Your task to perform on an android device: I want to look for a flight from Newark to Rotterdam for my Dad on 8th of January on the Goibibo app, as he wants to see my wife, son and mom who all lives with me in Gouda city.
Image 1: 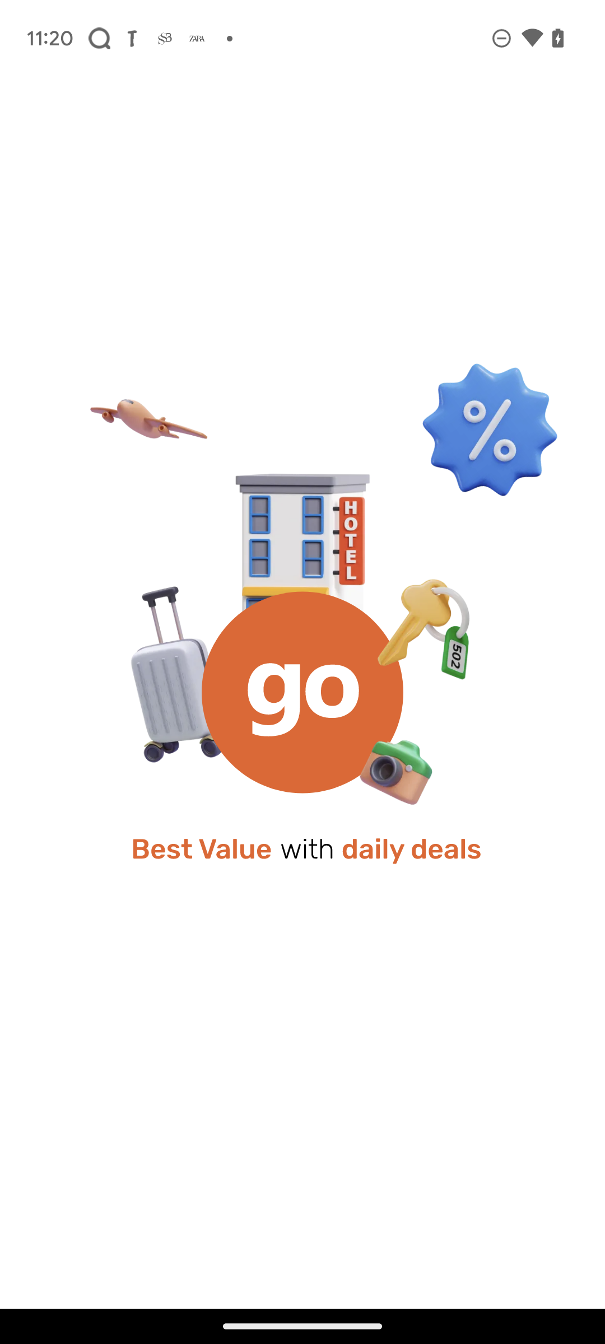
Open the Goibibo app.
Step 1: wait
Image 2: 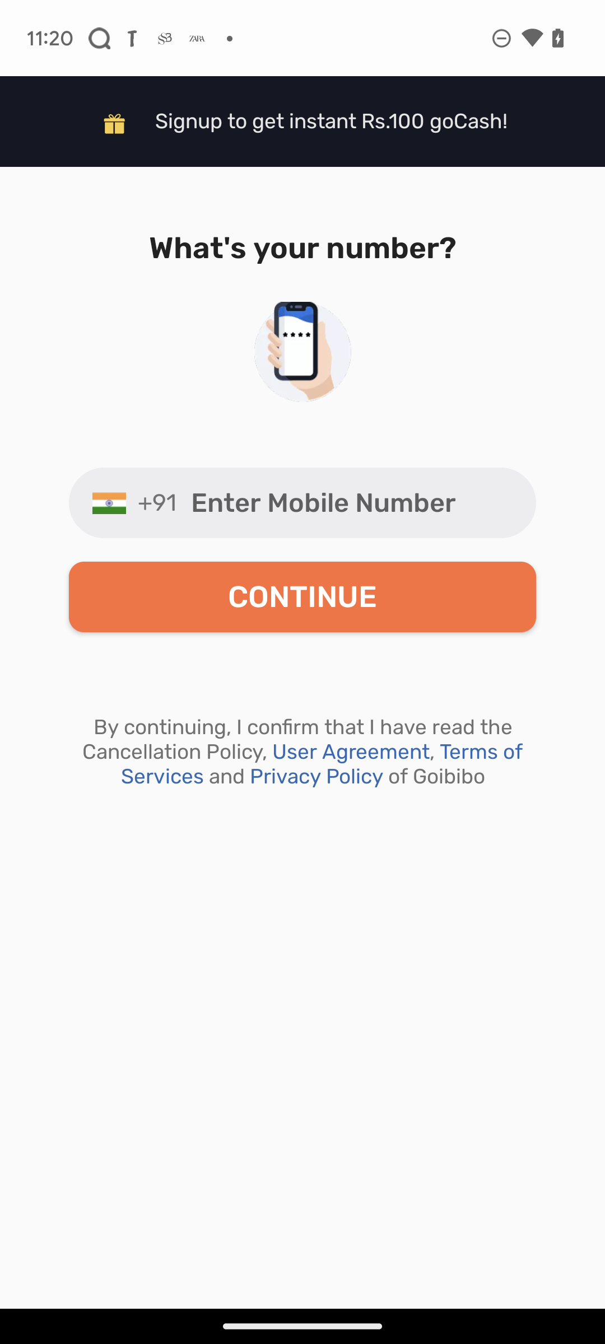
Open the Goibibo app.
Step 2: wait
Image 3: 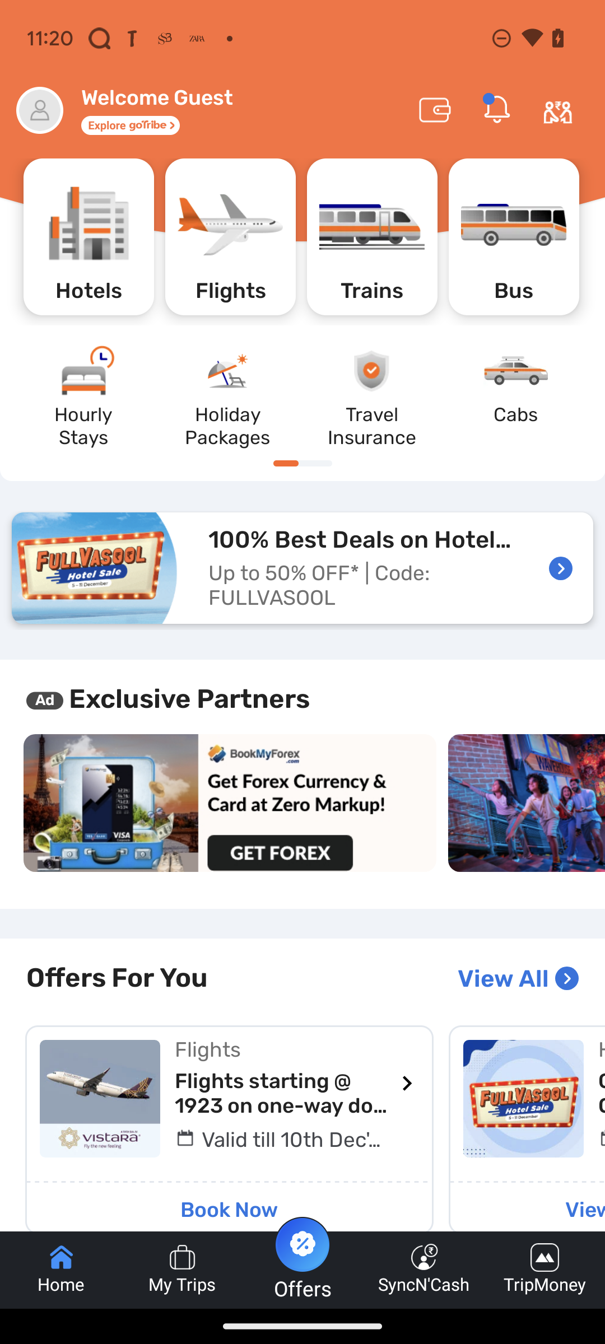
Click on the flights option.
Step 3: click (230, 236)
Image 4: 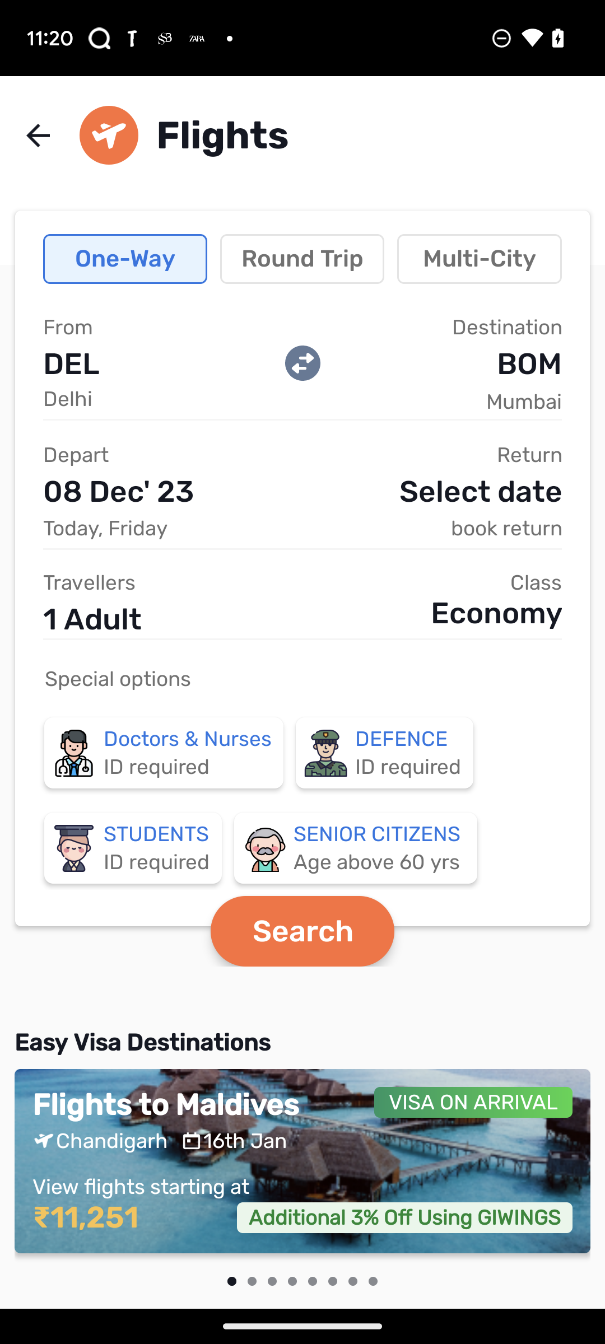
Click on From option.
Step 4: click (68, 327)
Image 5: 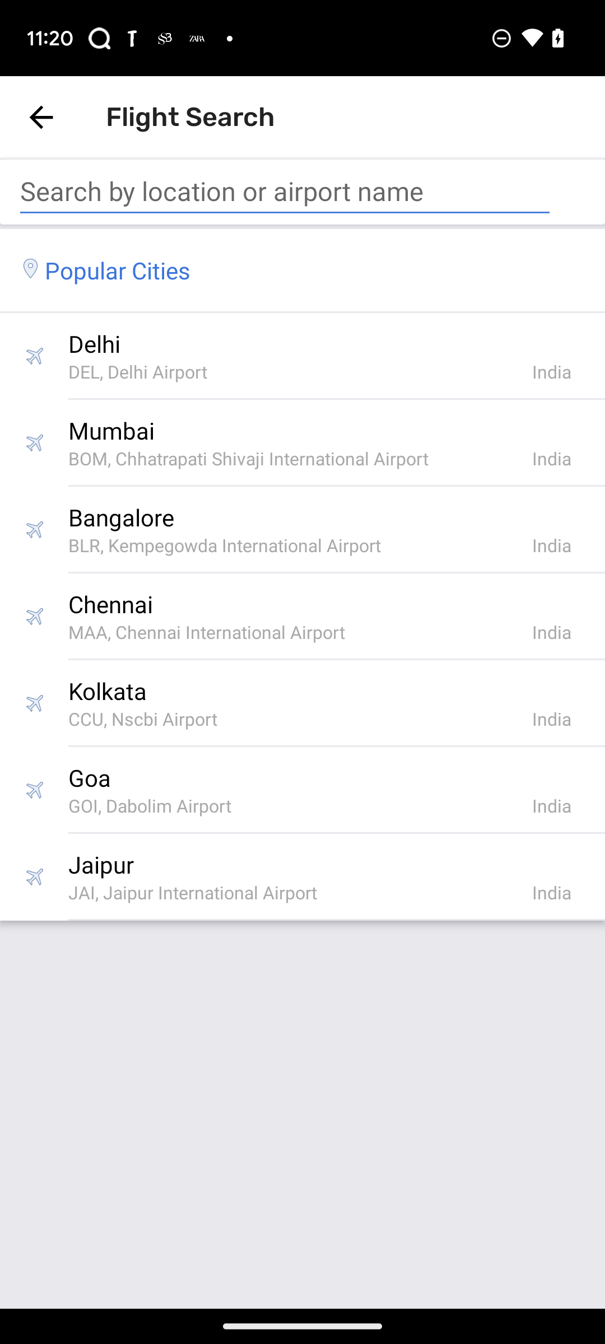
Enter Rotterdam in the text field.
Step 5: type "Rotterdam"
Image 6: 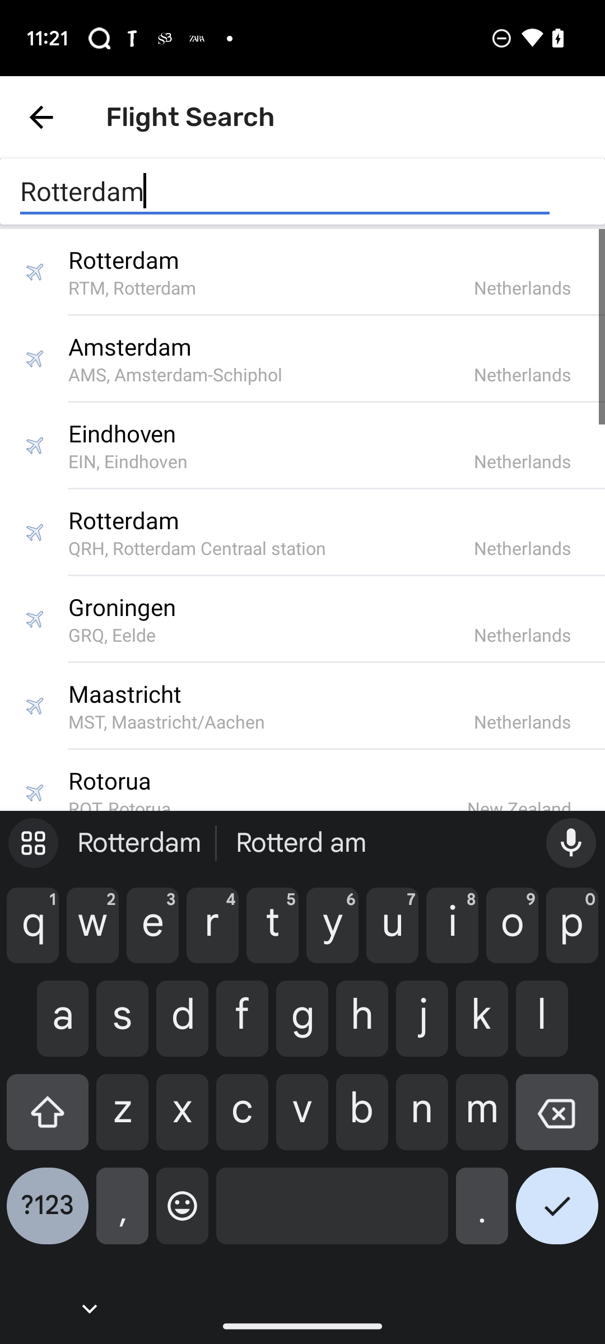
Click on the first suggestion.
Step 6: click (323, 259)
Image 7: 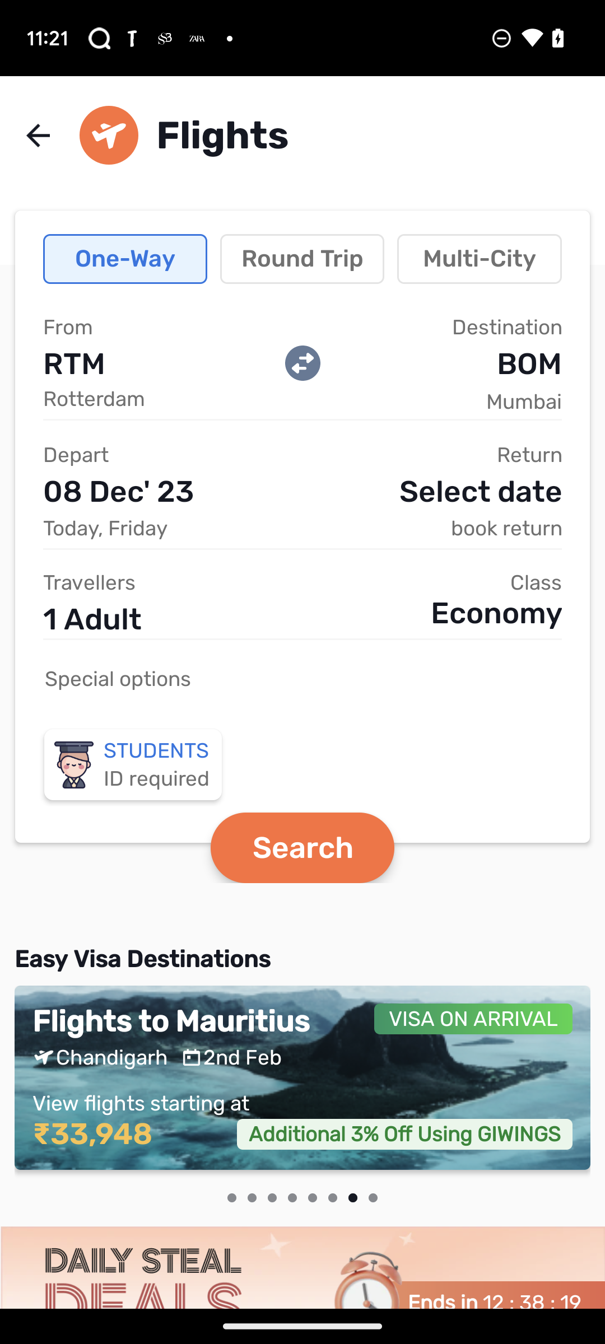
Click on the Destination option.
Step 7: click (441, 327)
Image 8: 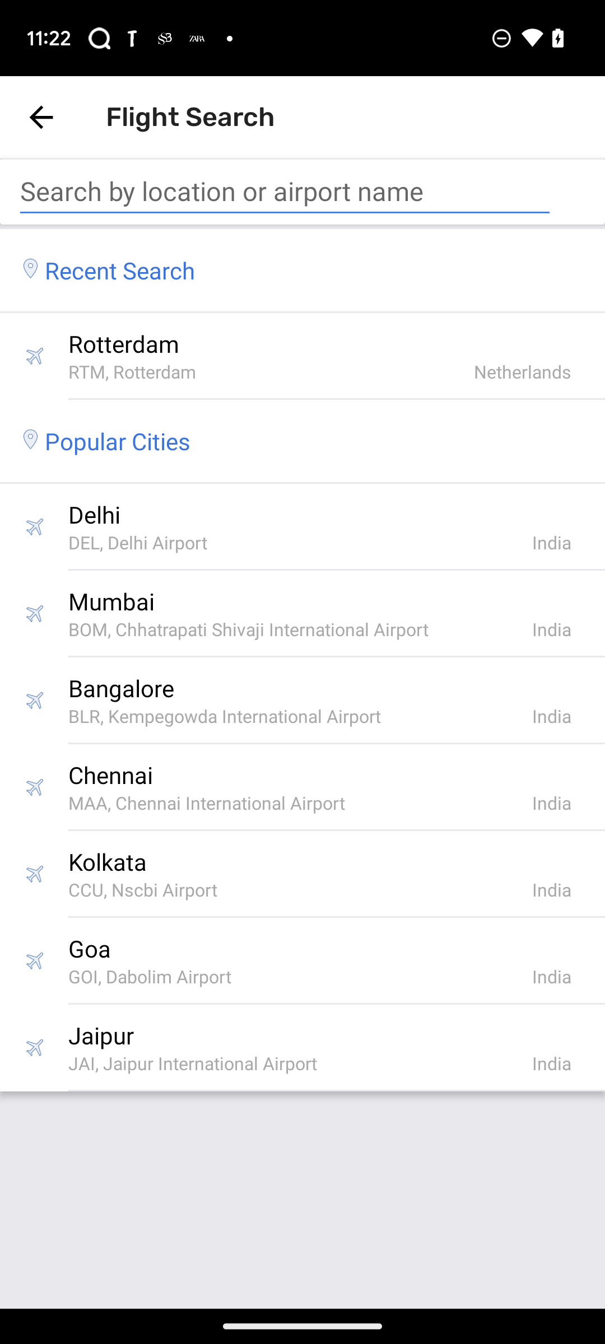
Enter Newark in the text field.
Step 8: type "Newark"
Image 9: 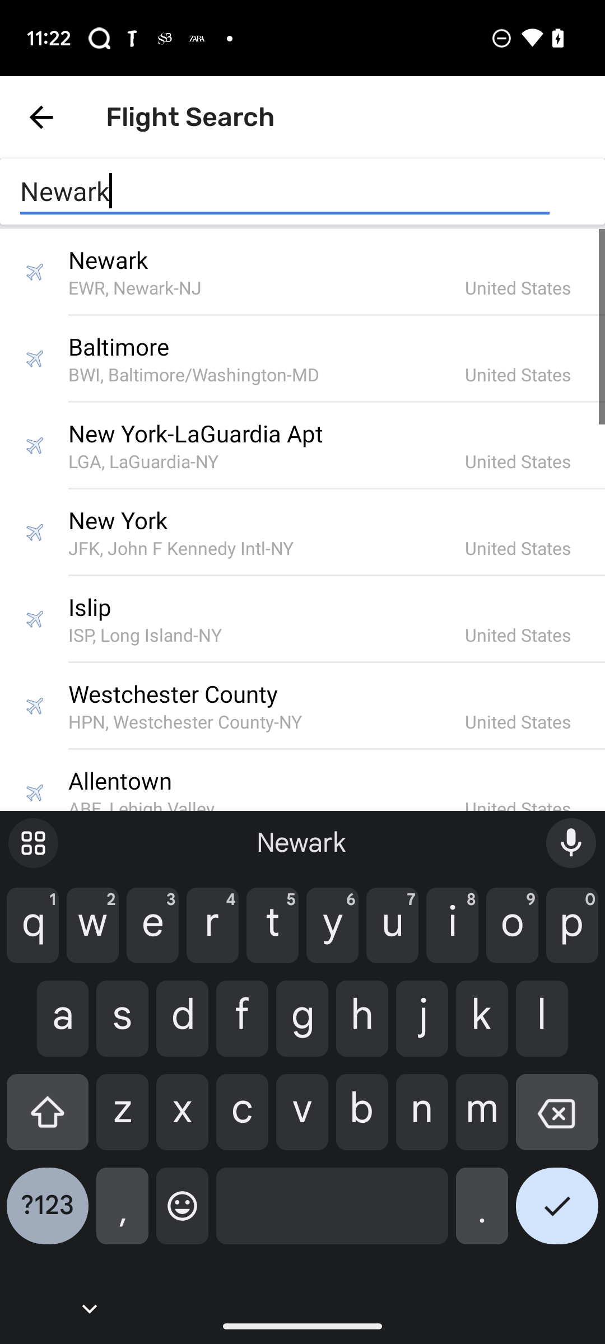
Click on the first suggestion.
Step 9: click (323, 259)
Image 11: 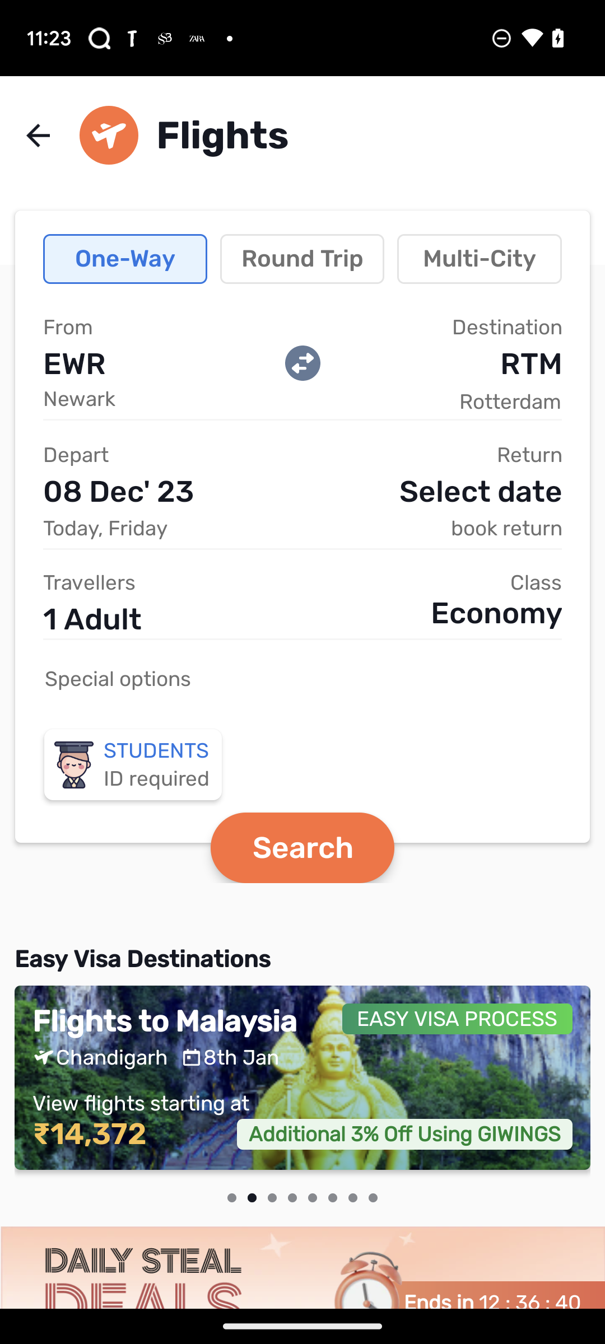
Click on the Depart option.
Step 11: click (173, 491)
Image 12: 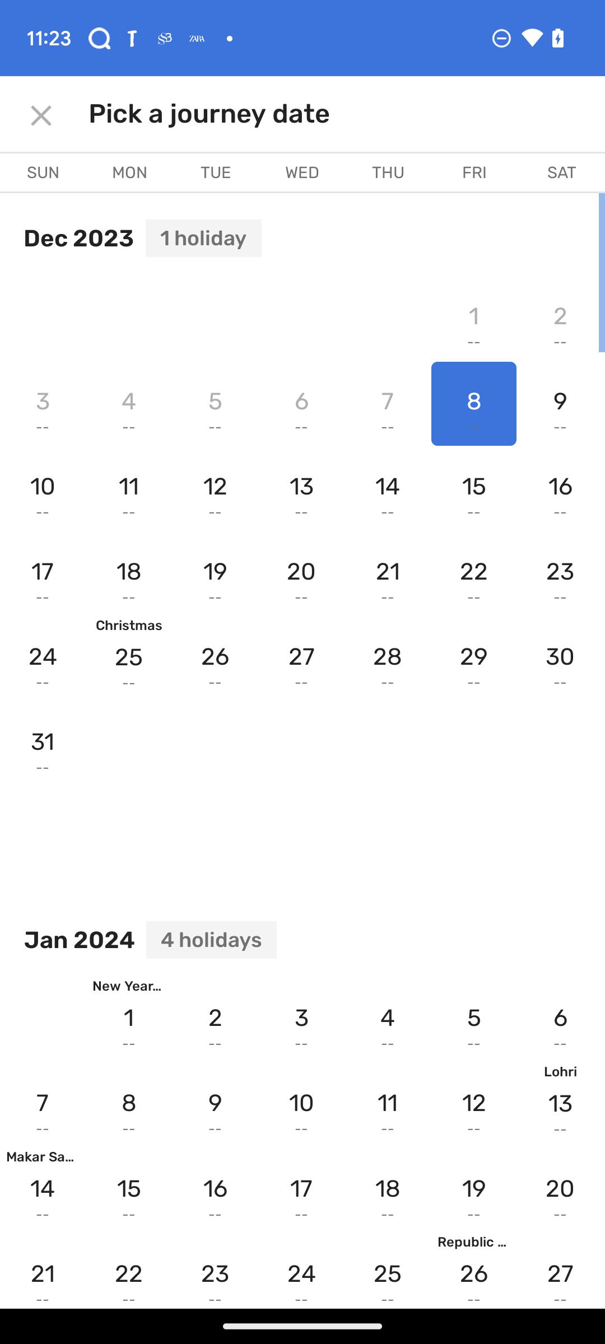
Click on the 8th of January.
Step 12: click (129, 1103)
Image 13: 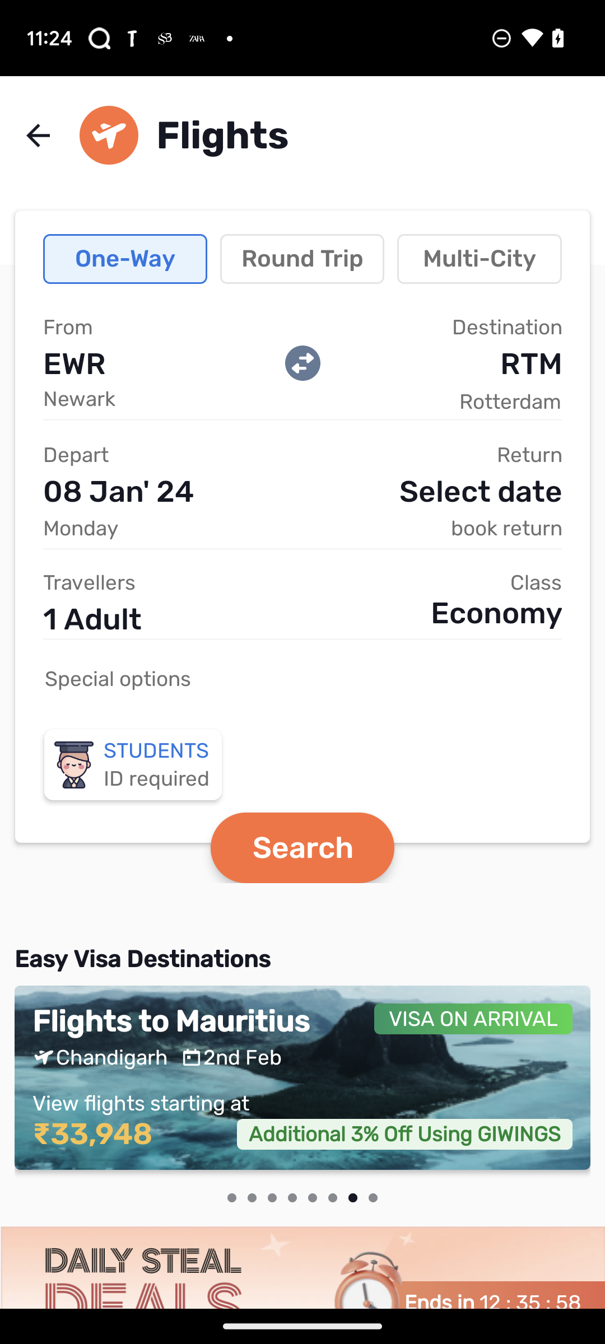
Click on the Search button.
Step 13: click (302, 847)
Image 14: 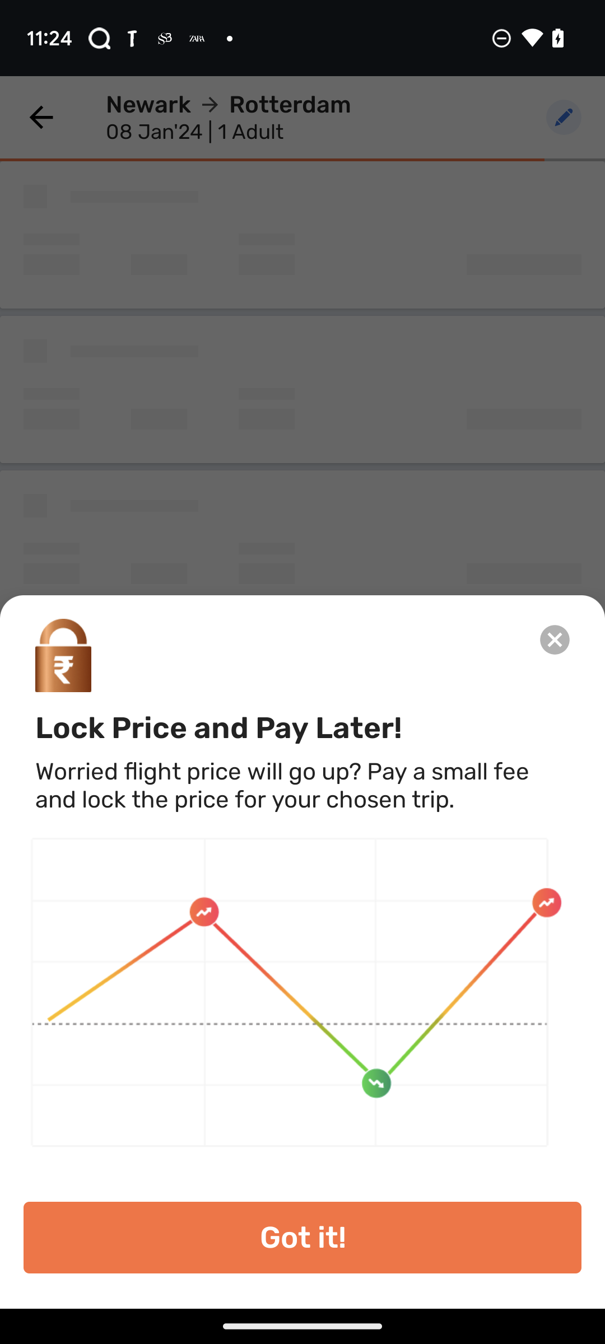
Click on the X icon.
Step 14: click (555, 639)
Image 15: 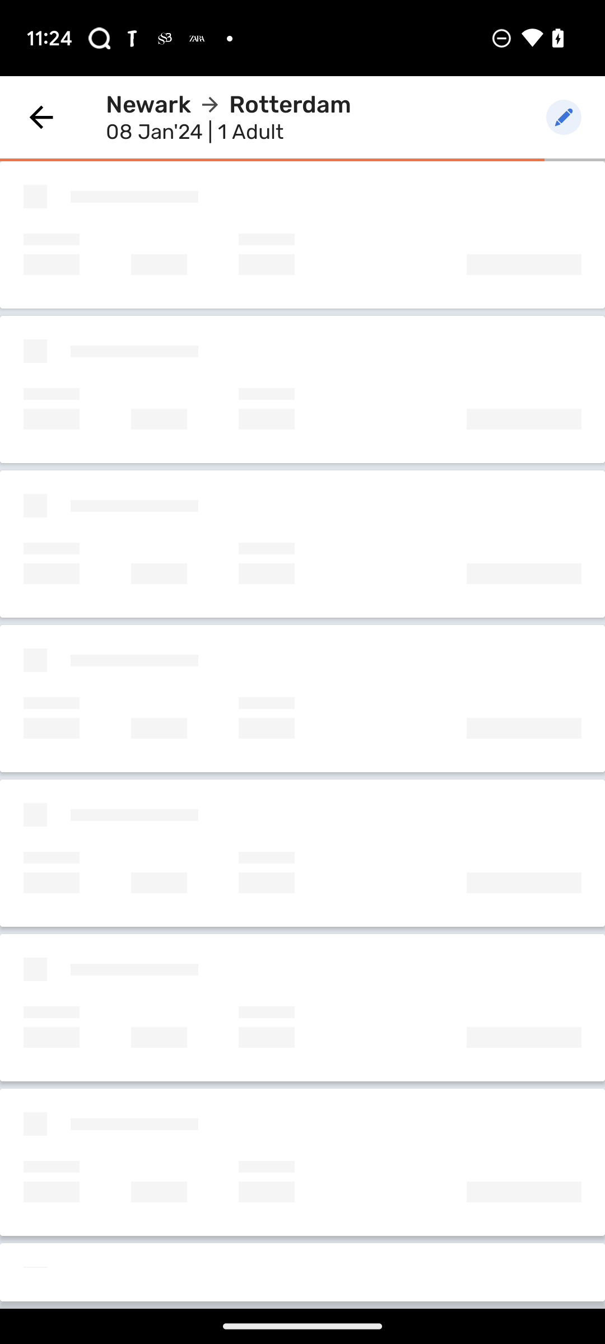
Click on the X icon.
Step 15: wait